Your task to perform on an android device: In the Hardware Shack app, I want to add Fybros F-ECO LED Downlighters to the cart because it looks to be a good offer.
Image 0: 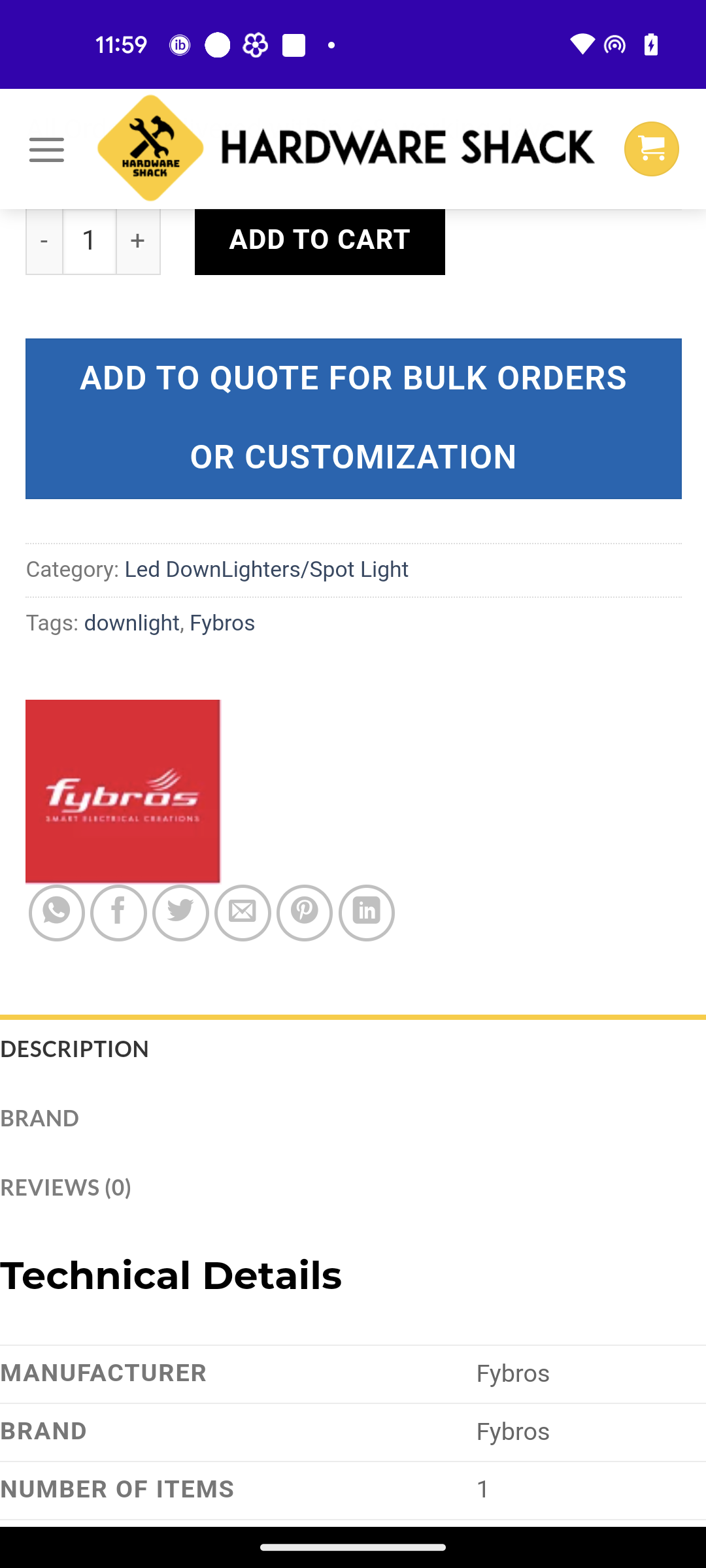
Swipe down
Step 0: scroll up
Image 1: 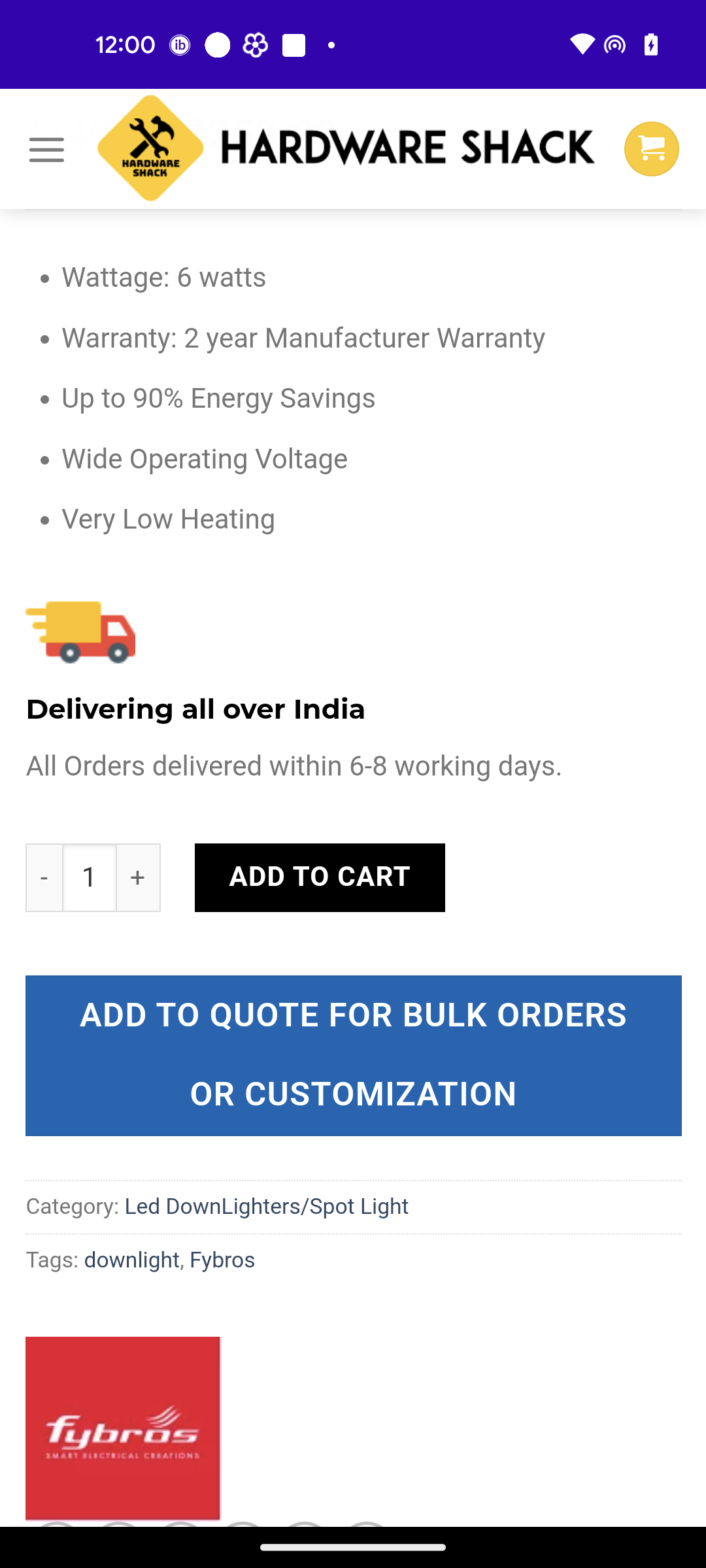
Click on the Add to cart option
Step 1: click (319, 878)
Image 2: 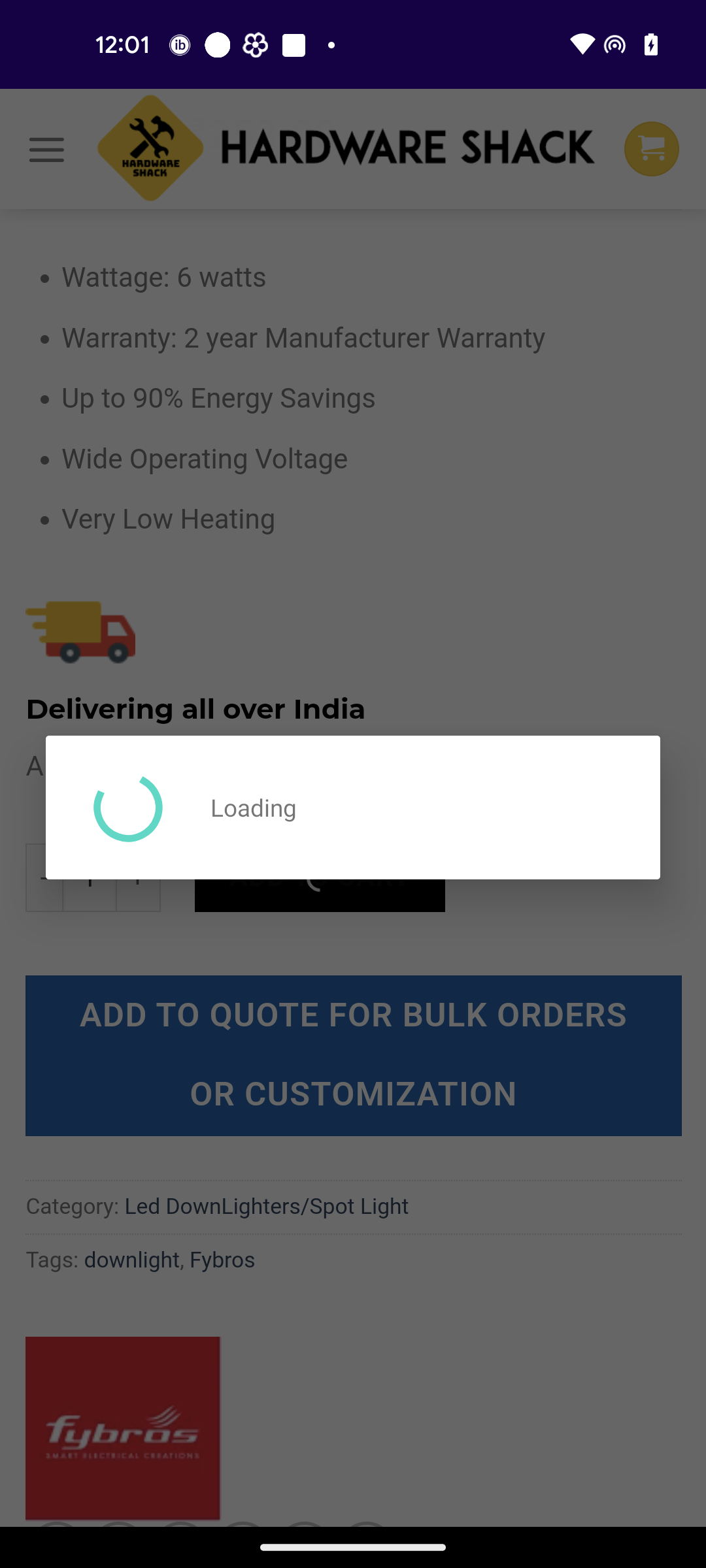
Click on the Add to cart option
Step 2: wait